Your task to perform on an android device: I want to search for a Trip Destination PDF file using the MobiDrive app.
Image 0: 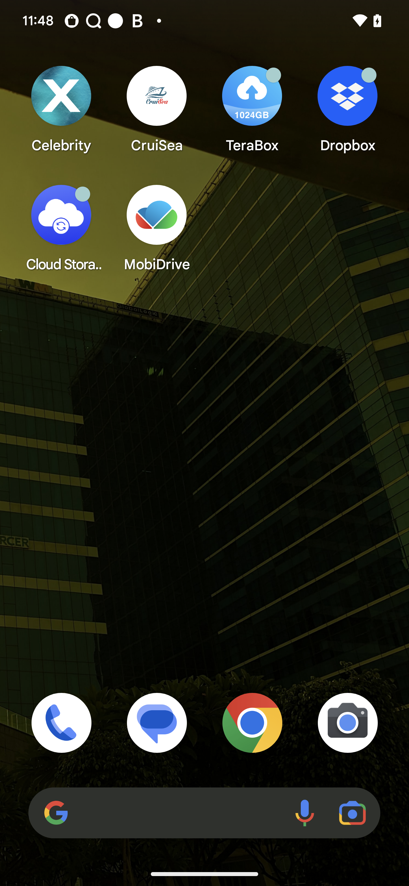
Open MobiDrive App
Step 0: open app "MobiDrive"
Image 1: 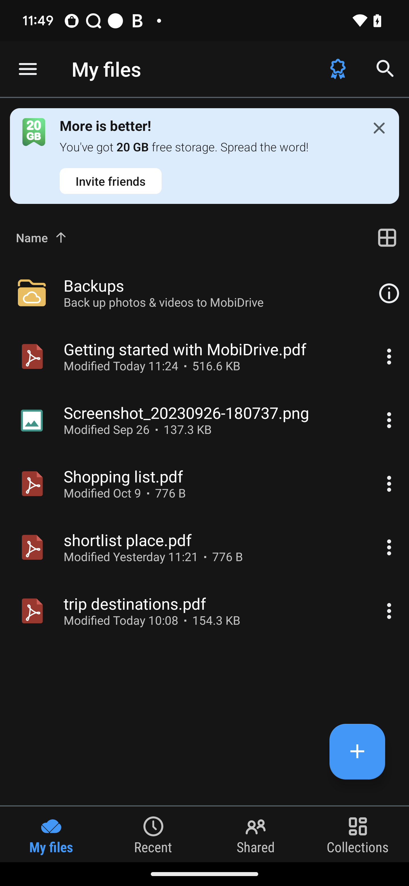
Click on the search icon at the right top corner of the screen
Step 1: click (385, 69)
Image 2: 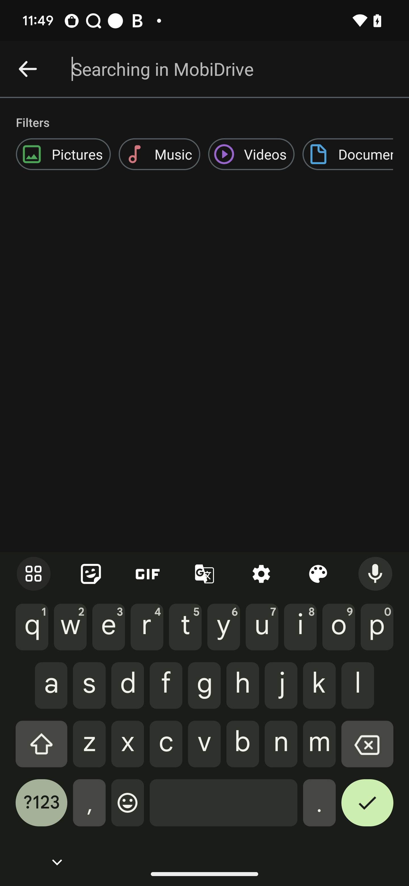
Type Trip destination in the search bar
Step 2: type "Trip destination"